Your task to perform on an android device: I'm going to start learning Hindi in order to advance in my career. In the Duolingo app, choose Hindi as my studying language.
Image 0: 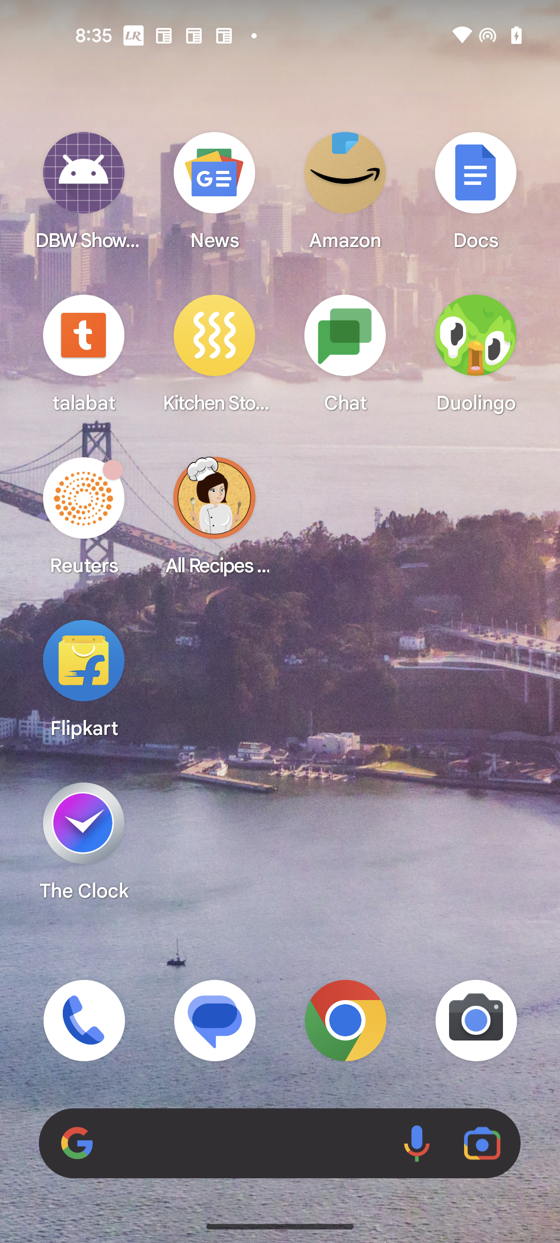
Open Duolingo app
Step 0: open app "Duolingo"
Image 1: 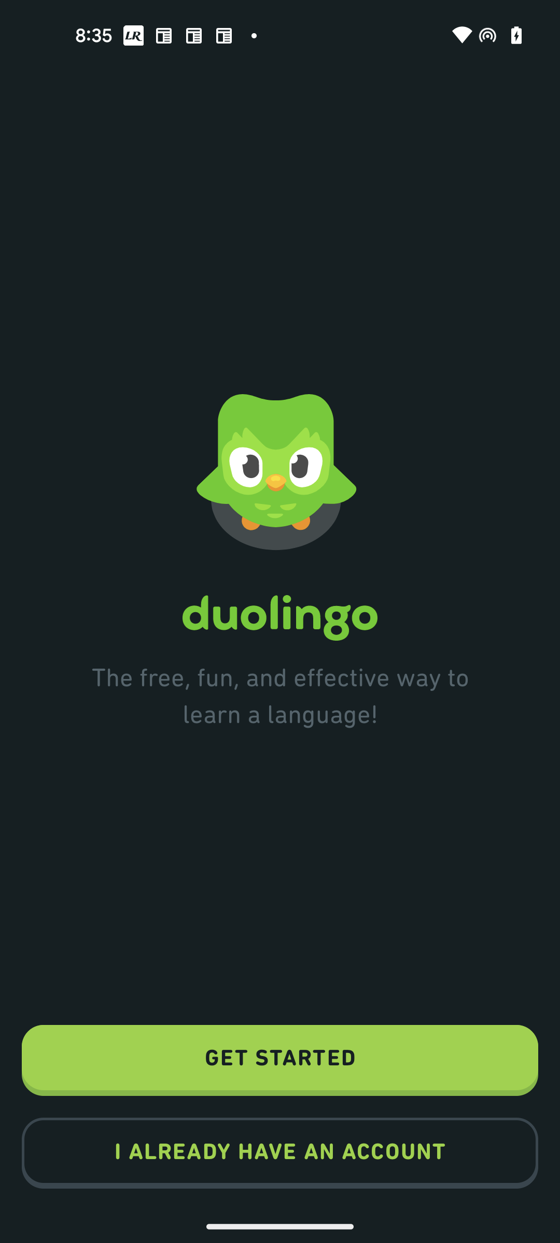
Click on GET STARTED button
Step 1: click (280, 1060)
Image 2: 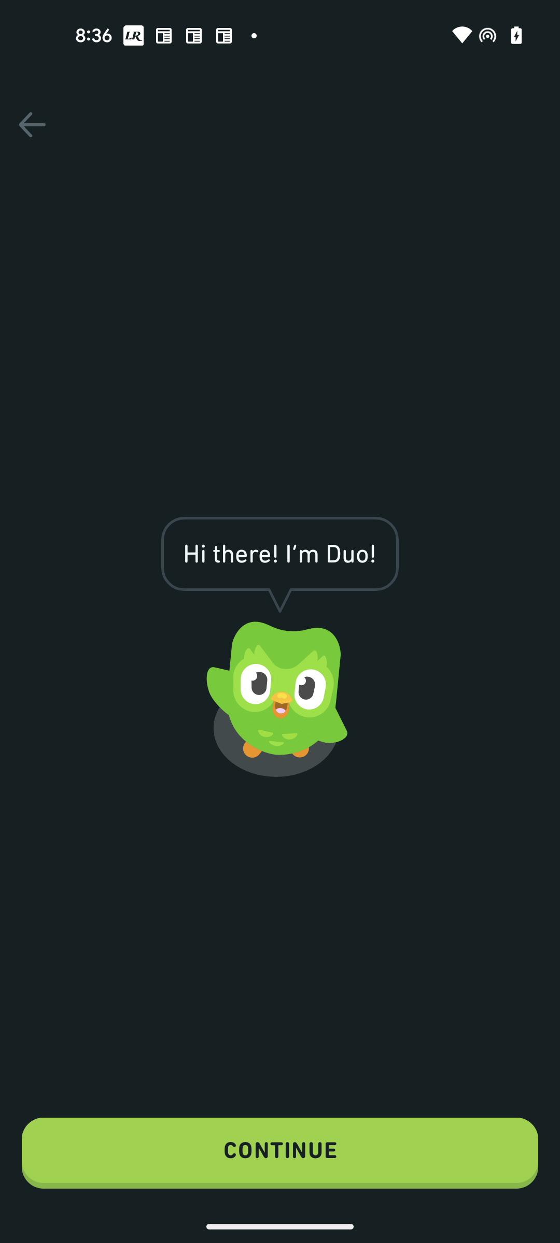
Click on CONTINUE button
Step 2: click (280, 1153)
Image 3: 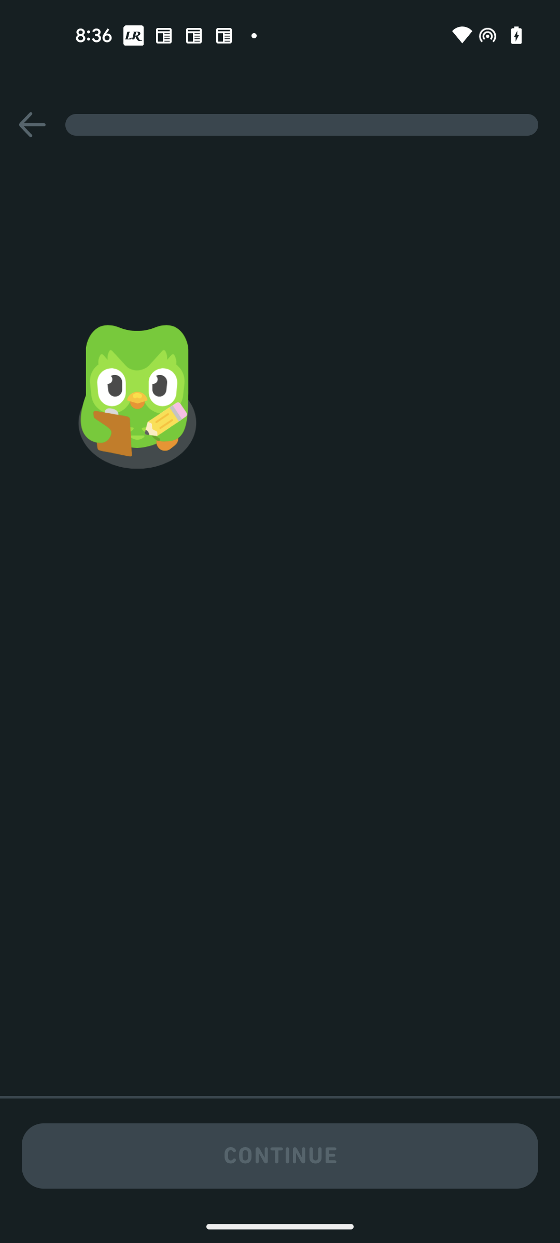
Click on CONTINUE button
Step 3: wait
Image 4: 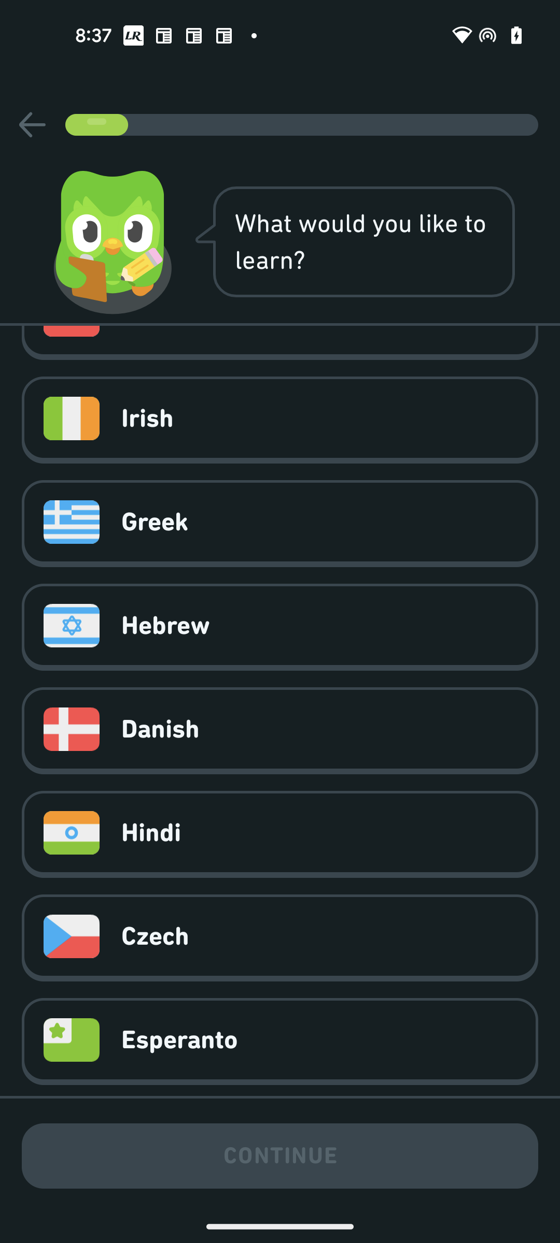
Select Hindi Language
Step 4: click (110, 830)
Image 5: 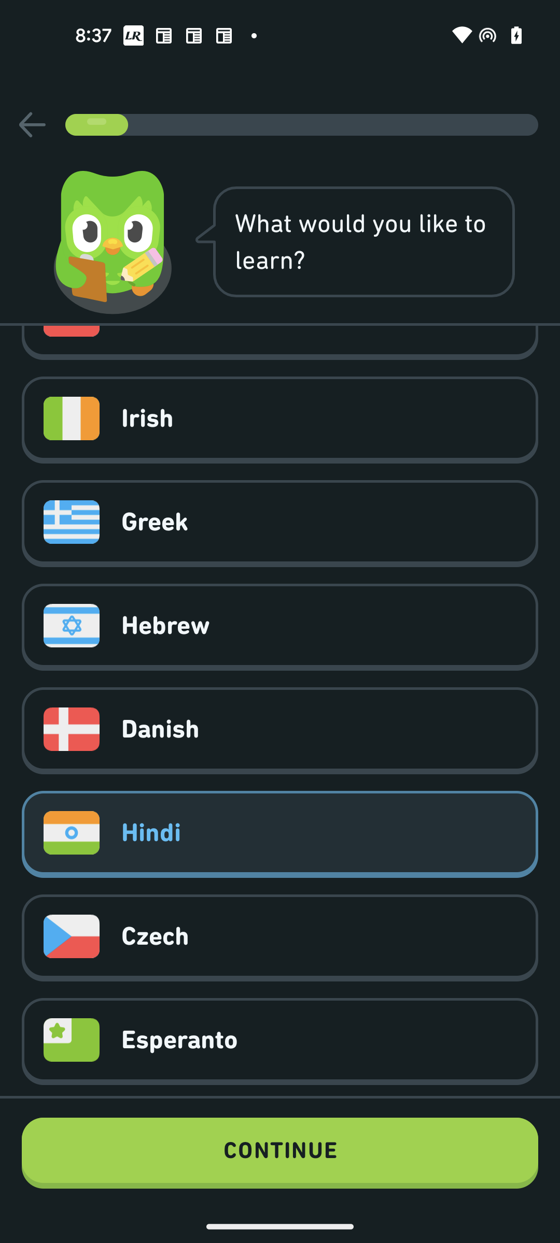
Click on the CONTINUE Button
Step 5: click (280, 1153)